Your task to perform on an android device: Now I would like to view other shoe from the same type. Compare the price of other shoes in the Amazon app.
Image 0: 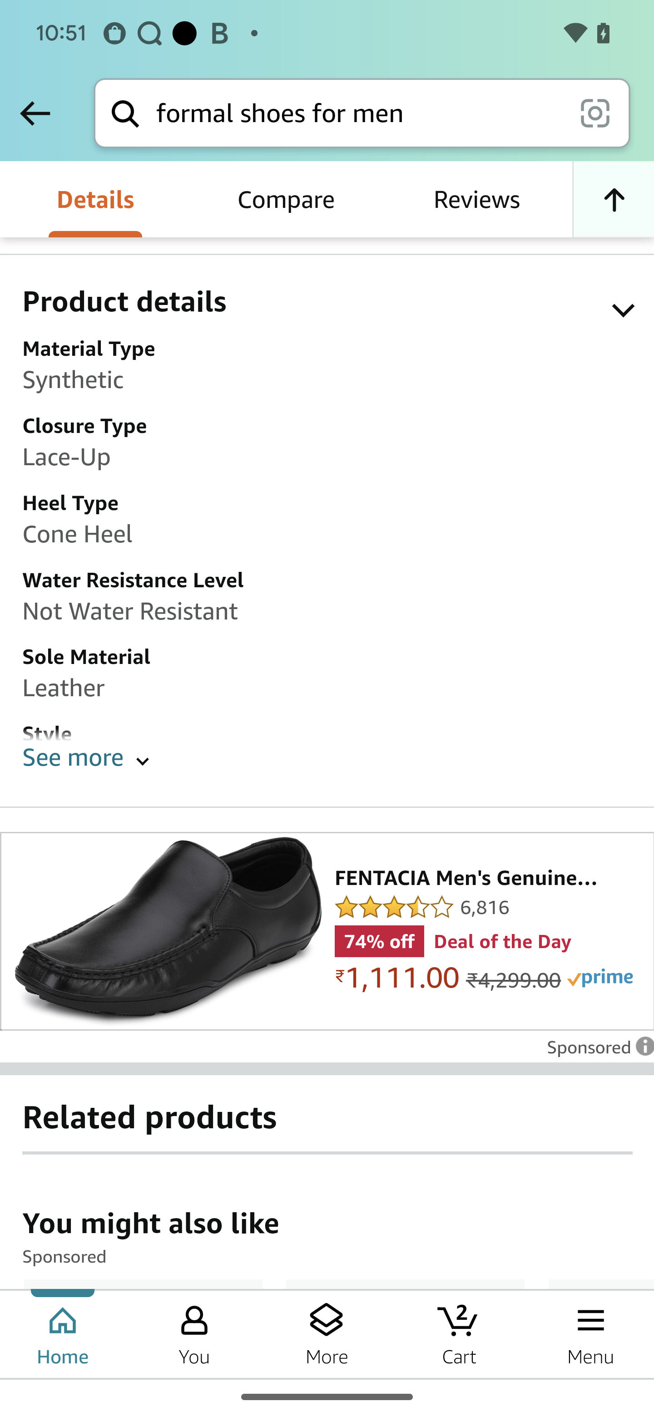
Click on the compare button to show other shoes
Step 0: click (286, 200)
Image 1: 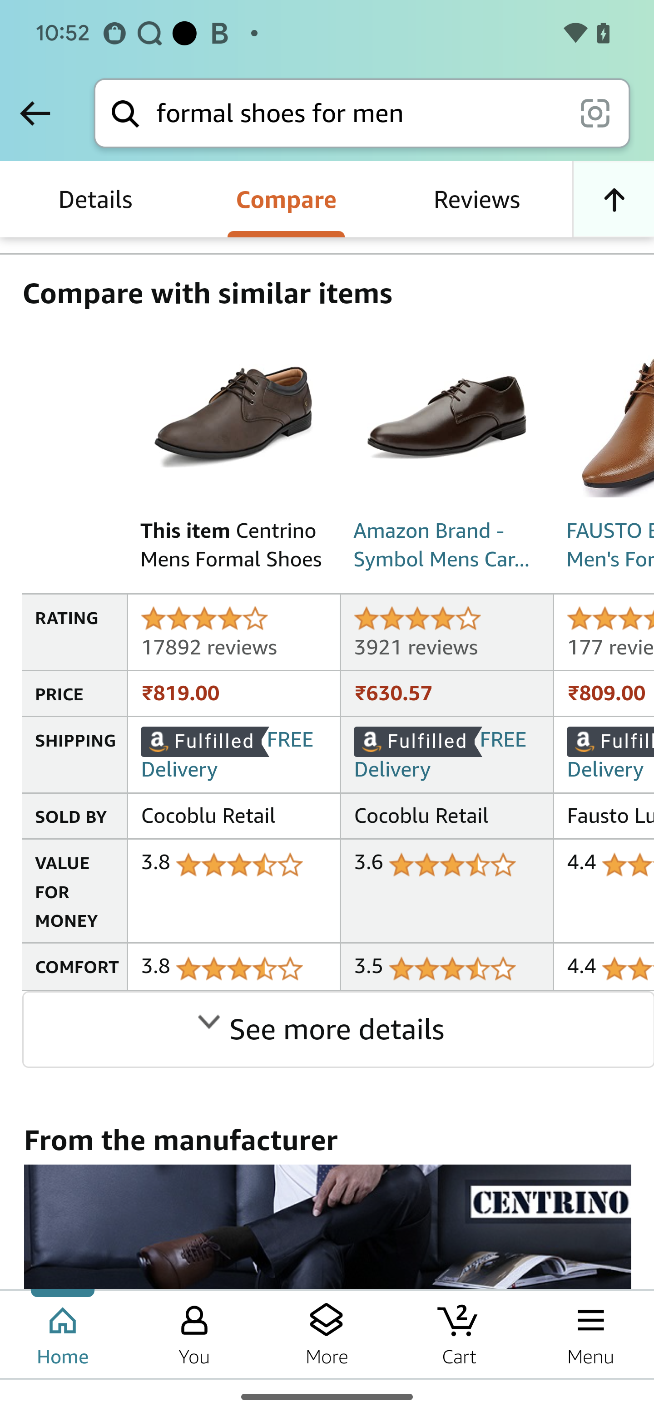
Swipe towards the left to show other shoes
Step 1: scroll right